Your task to perform on an android device: In the Daily weather app go to the settings and  toggles on the  weather Alerts switch  to get notifications for Extreme weather and high temperature.
Image 0: 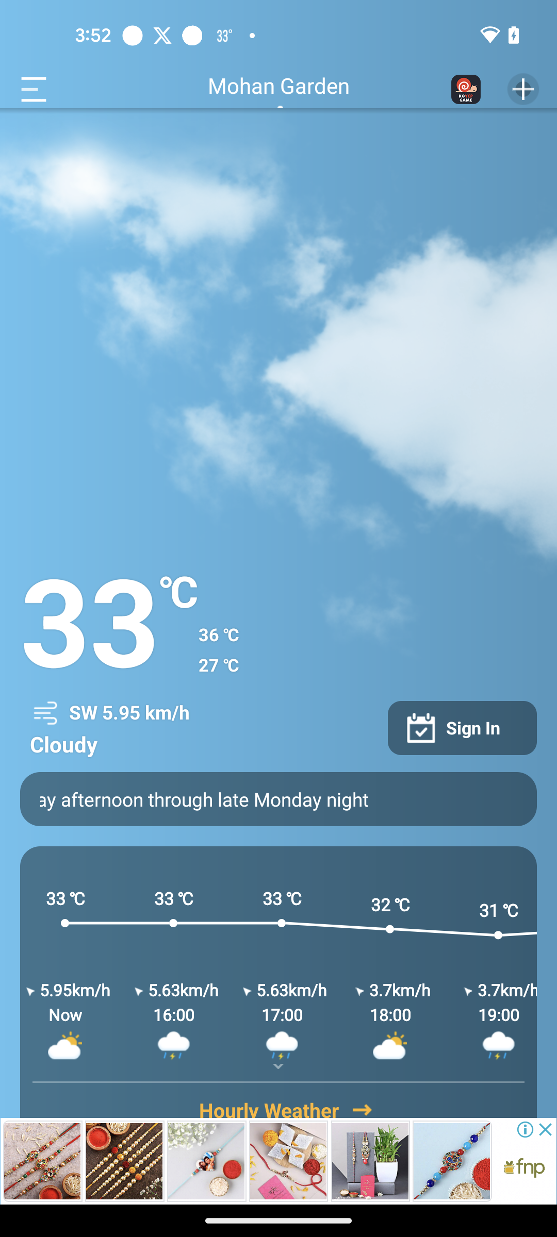
Click on the menu icon at the top left of the screen.
Step 0: click (19, 90)
Image 1: 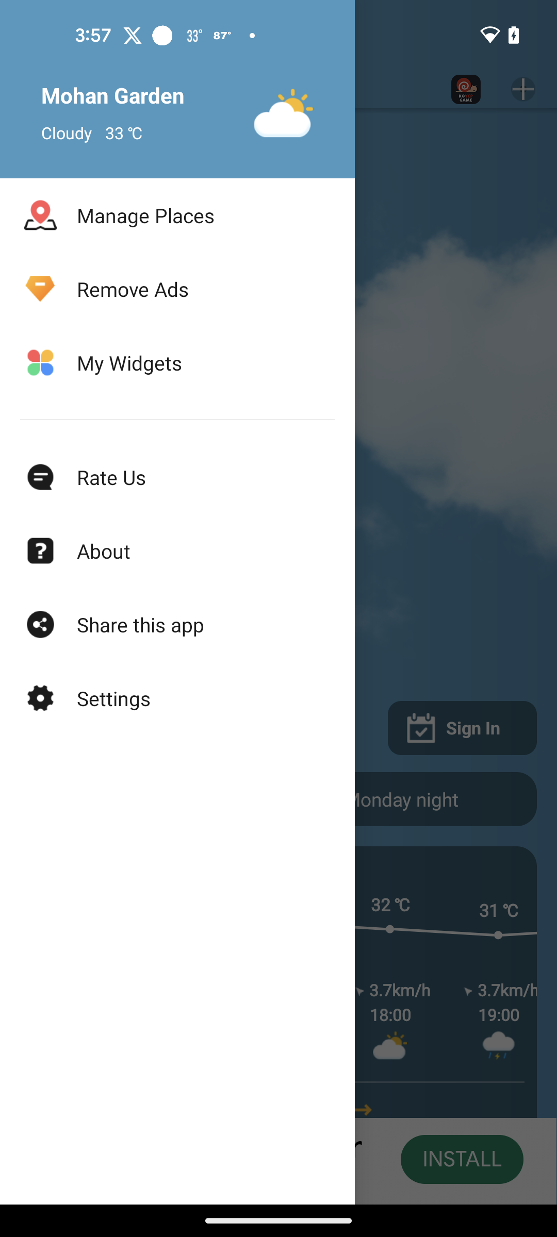
Click on the settings .
Step 1: click (113, 698)
Image 2: 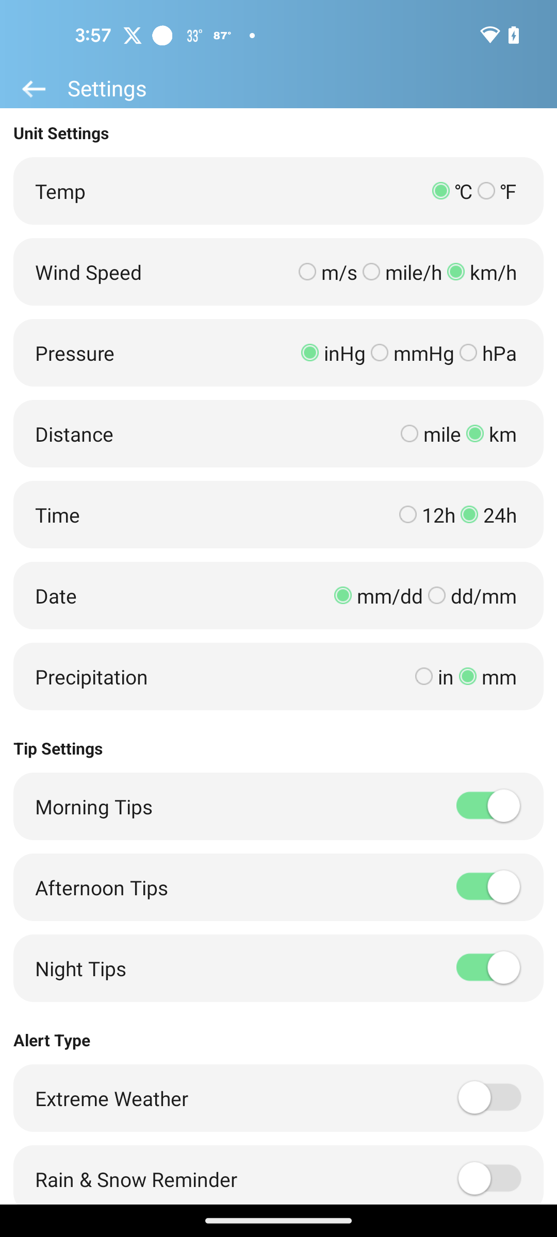
Scroll down for more options.
Step 2: scroll down
Image 3: 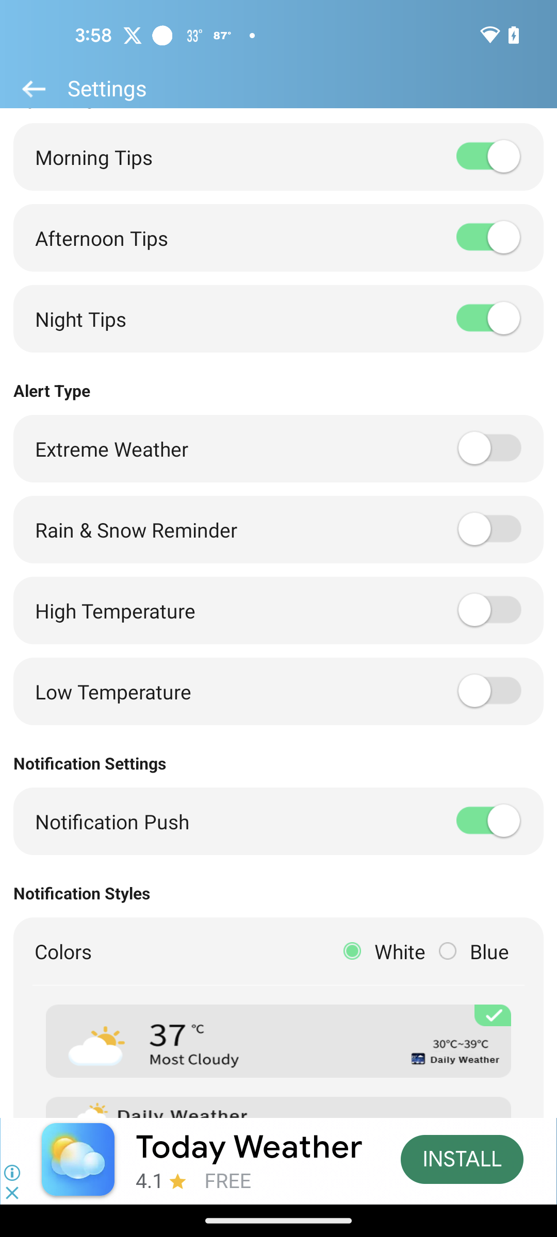
Toggle on the switch for High temperature and extreme weather. 
Step 3: click (489, 448)
Image 4: 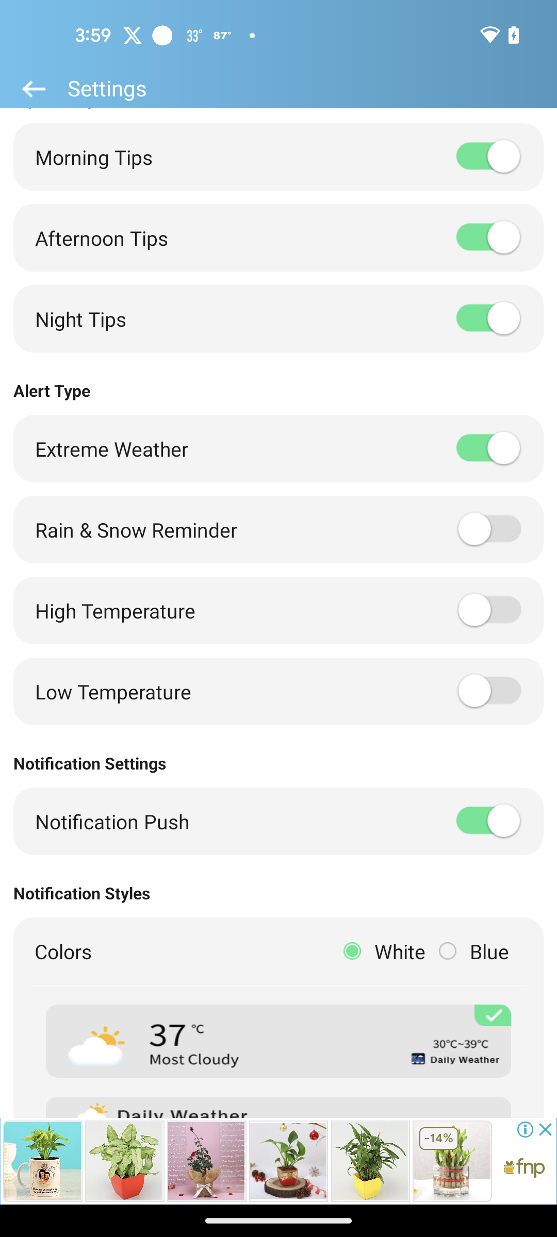
Toggle on the switch for High temperature and extreme weather. 
Step 4: click (489, 610)